Your task to perform on an android device: Make a copy of the file named screenshot.txt 
Image 0: 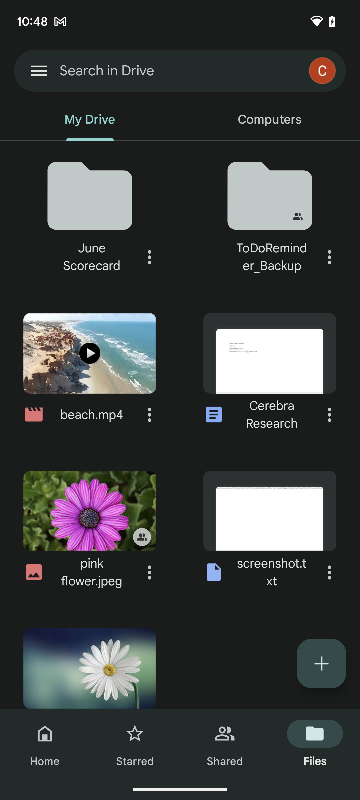
Click on the three dots next to the file name screenshot.txt.
Step 0: click (329, 572)
Image 1: 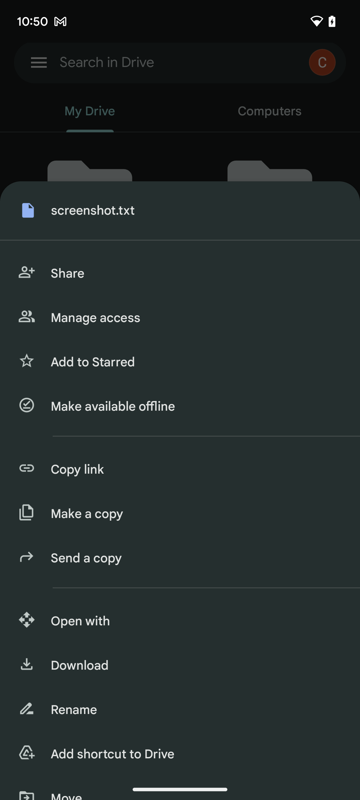
Click on the make a copy option in the drawer
Step 1: click (195, 514)
Image 2: 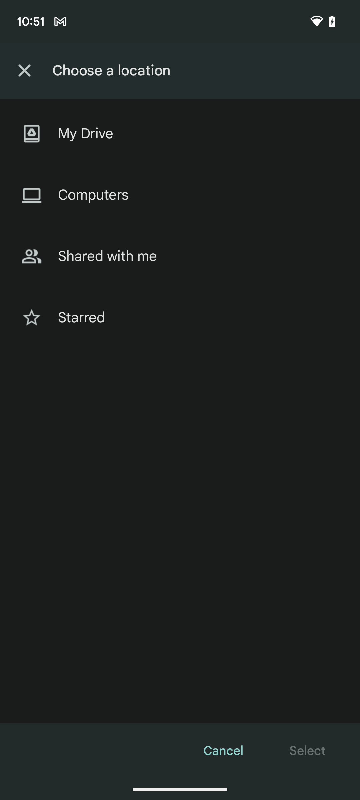
Click on the "My Drive" Option
Step 2: click (188, 134)
Image 3: 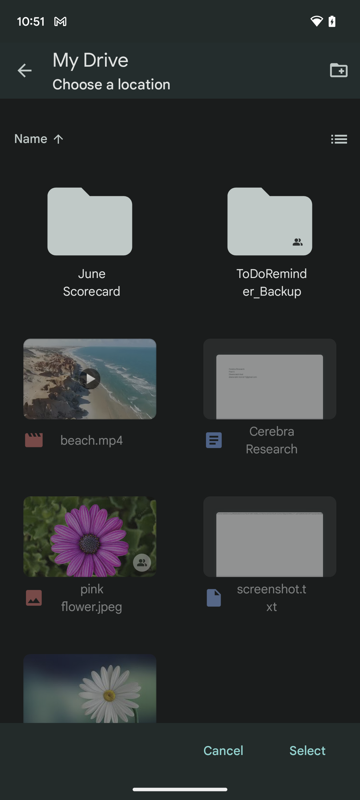
Click on the select at the bottom right corner of the screen
Step 3: click (307, 751)